Your task to perform on an android device: I want to snooze my alarm, as I want to sleep longer.
Image 0: 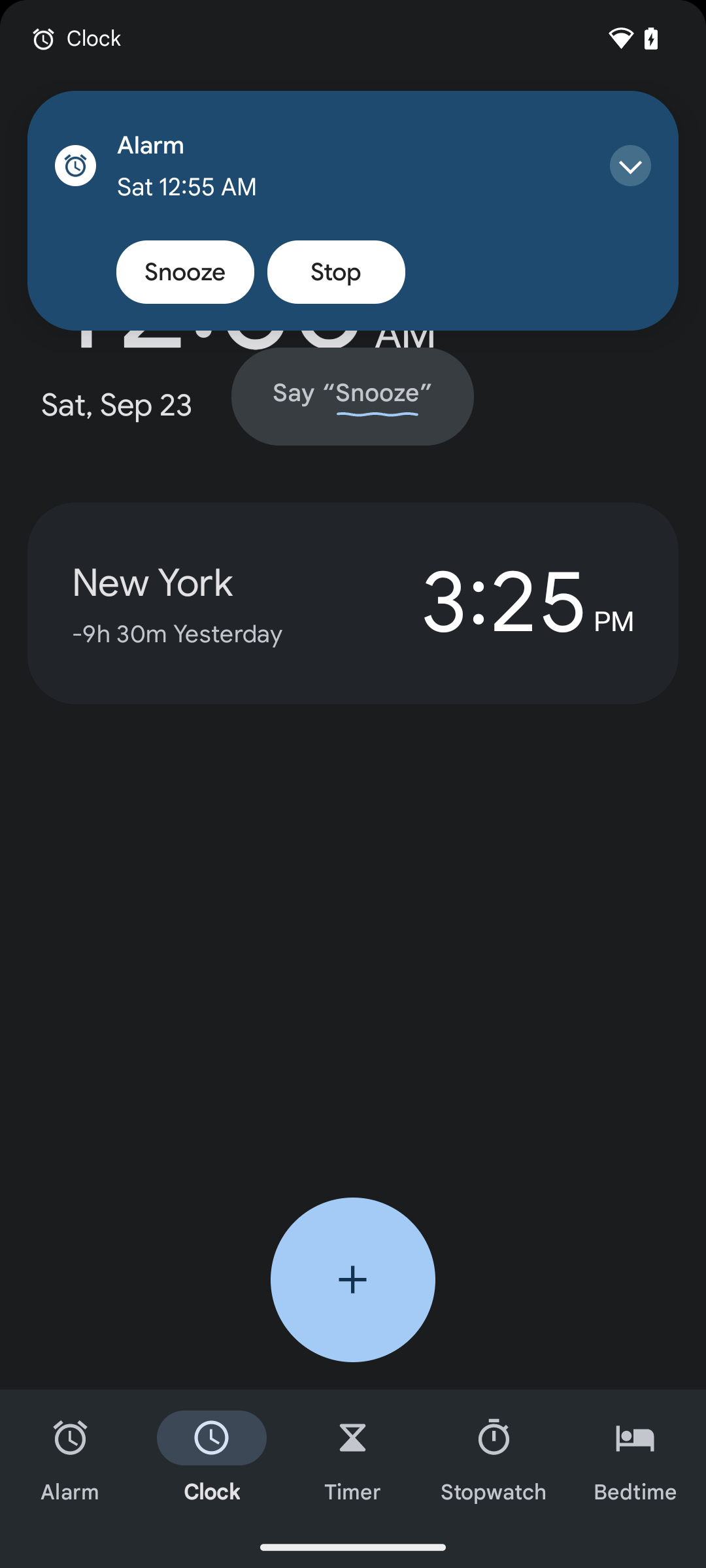
Click on snooze button on the top left corner of the screen.
Step 0: click (185, 272)